Your task to perform on an android device: I'd want to use the Infinite Painter app to create a new drawing.
Image 0: 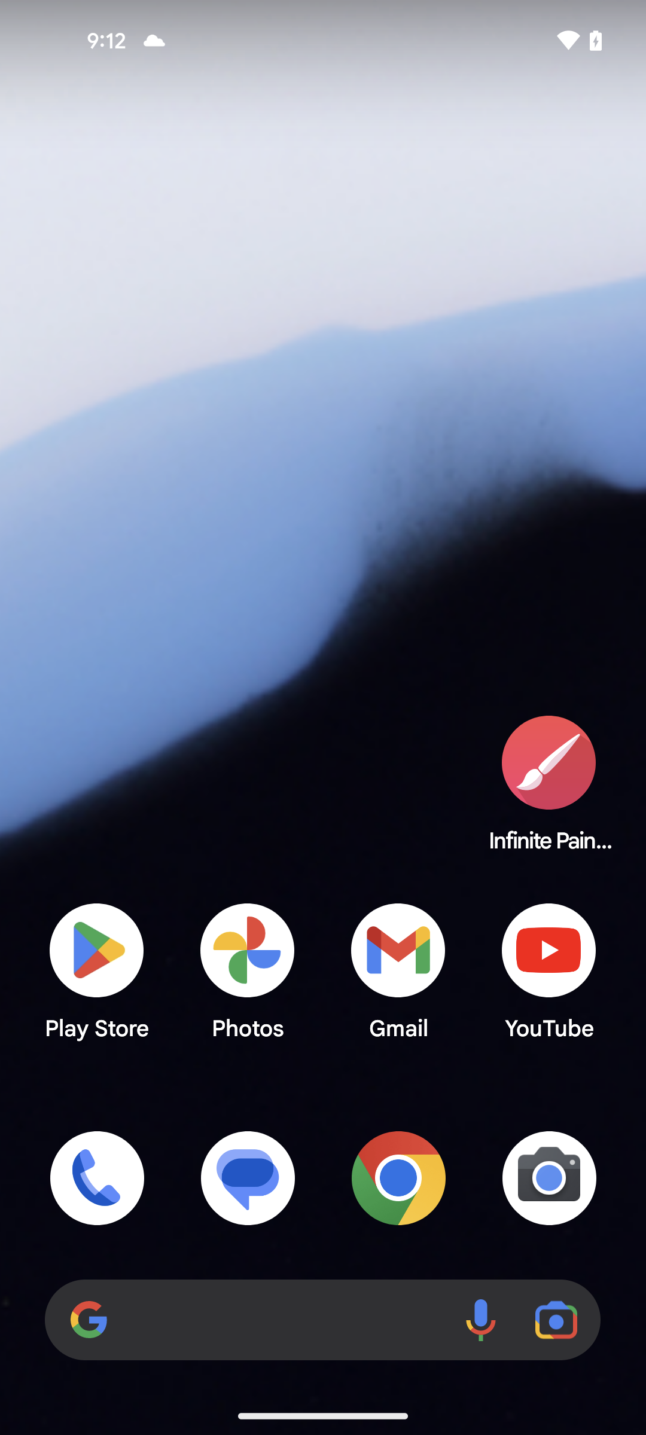
open the Infinite Painter app
Step 0: open app "Infinite Painter"
Image 1: 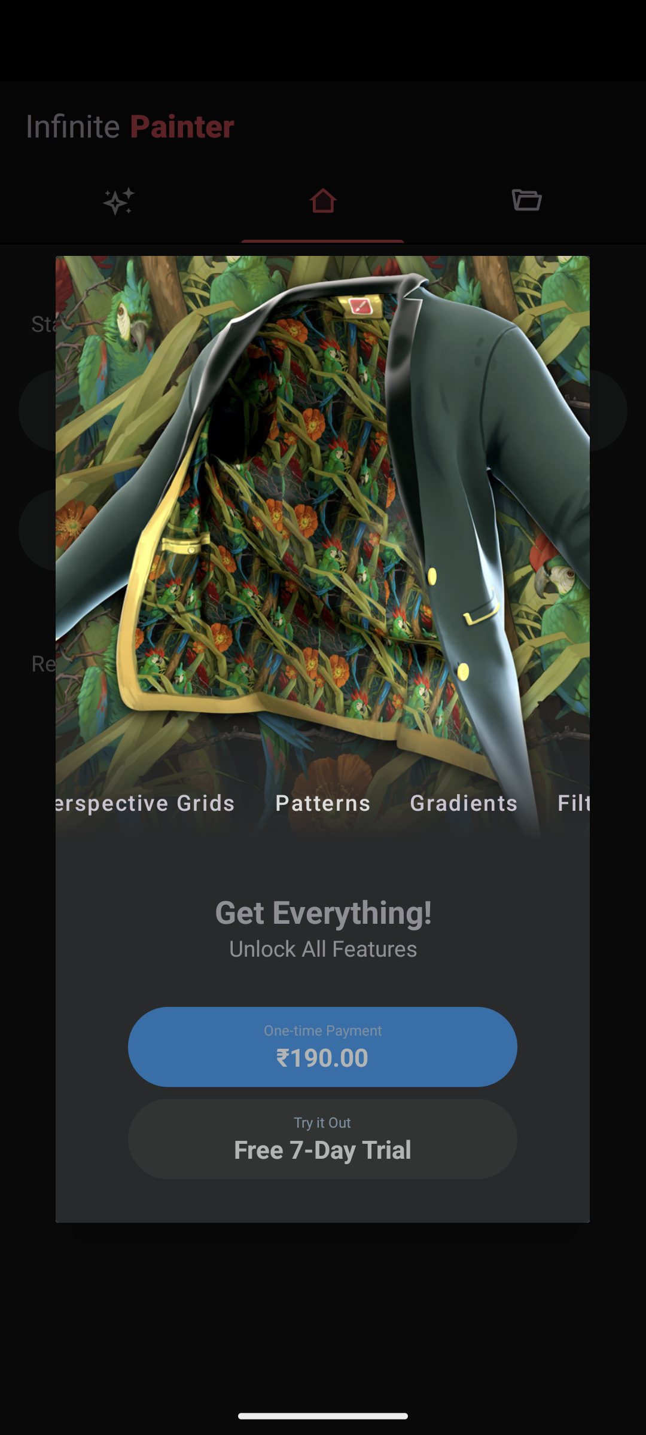
close the ad
Step 1: click (202, 1343)
Image 2: 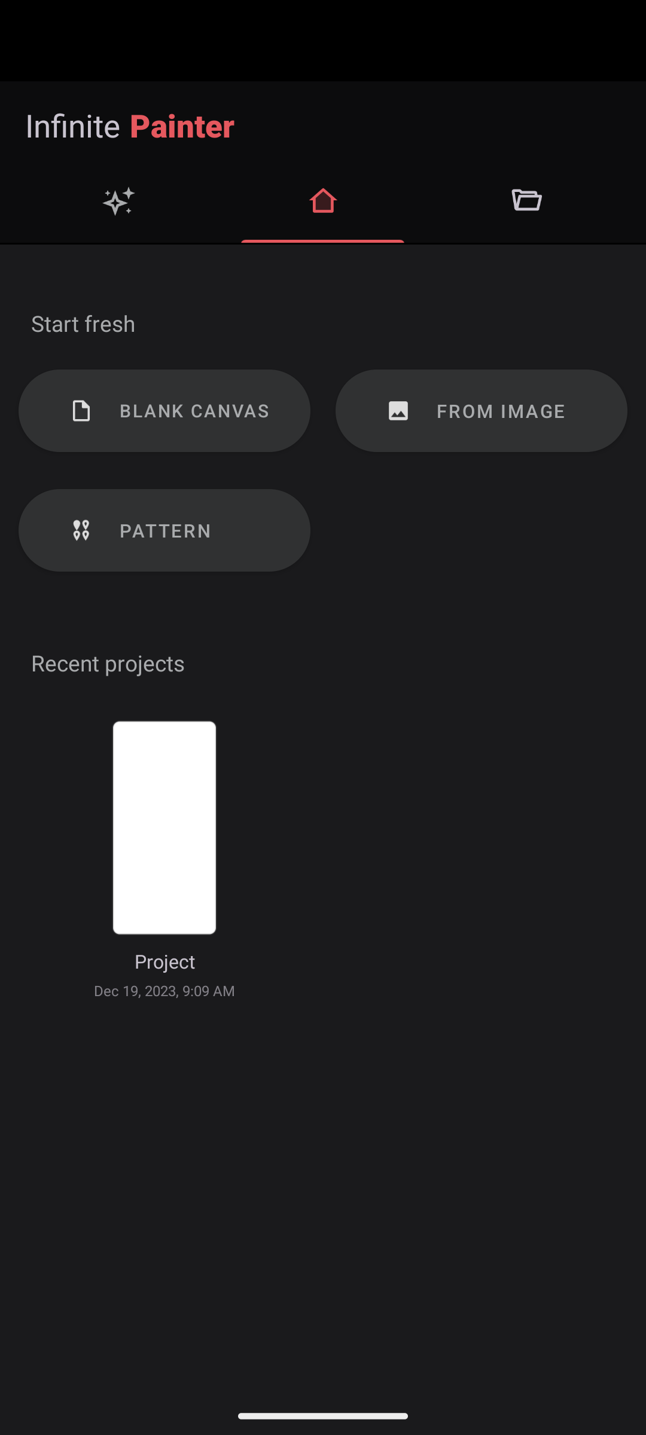
click on Blank Canvas option
Step 2: click (164, 410)
Image 3: 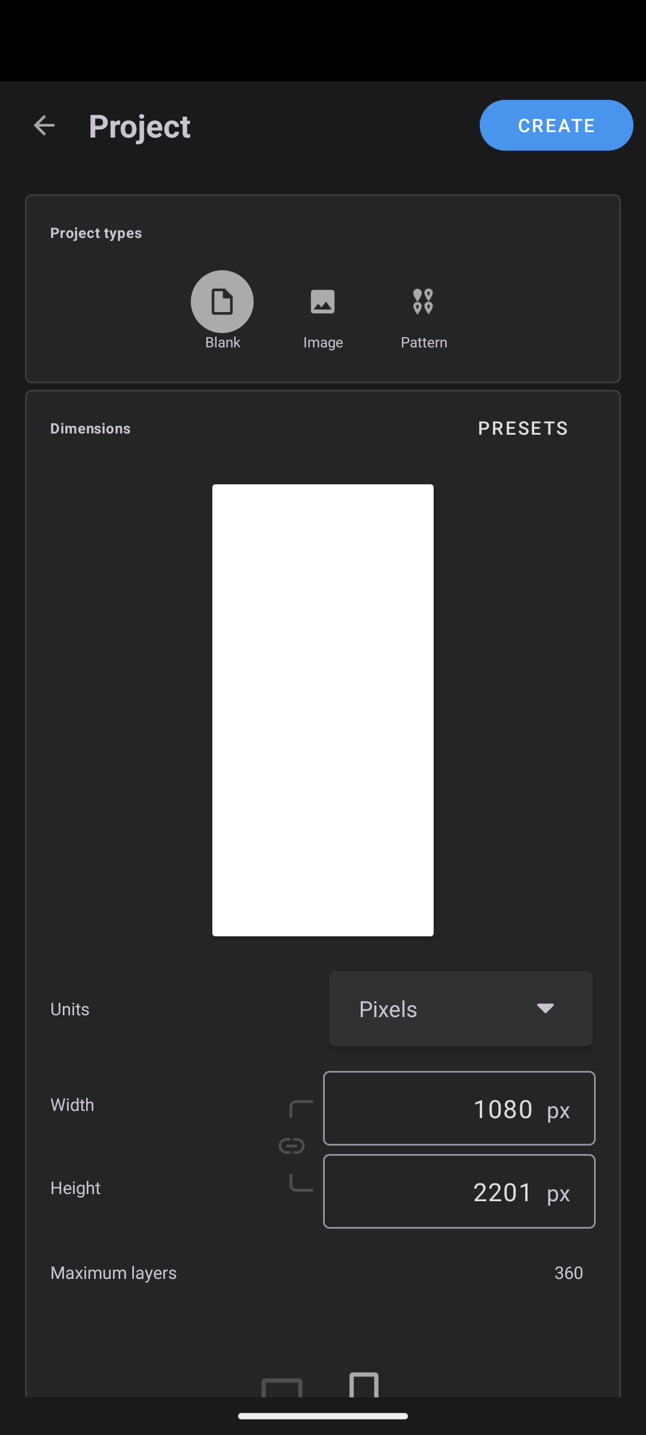
click on create button
Step 3: click (602, 125)